Your task to perform on an android device: Open the Dmart Ready app ,go to the shopping cart and view the total cost of added items.
Image 0: 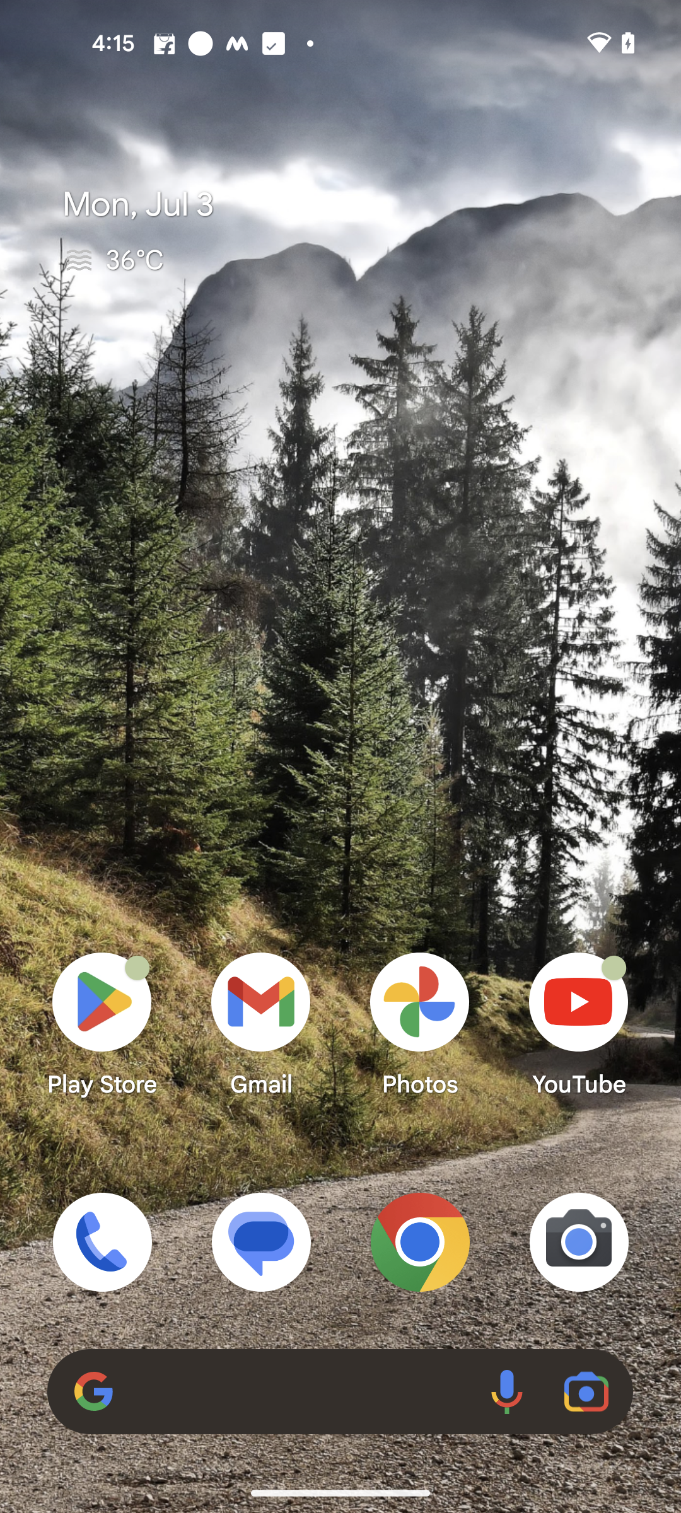
Open the Dmart ready app.
Step 0: open app "DMart Ready"
Image 1: 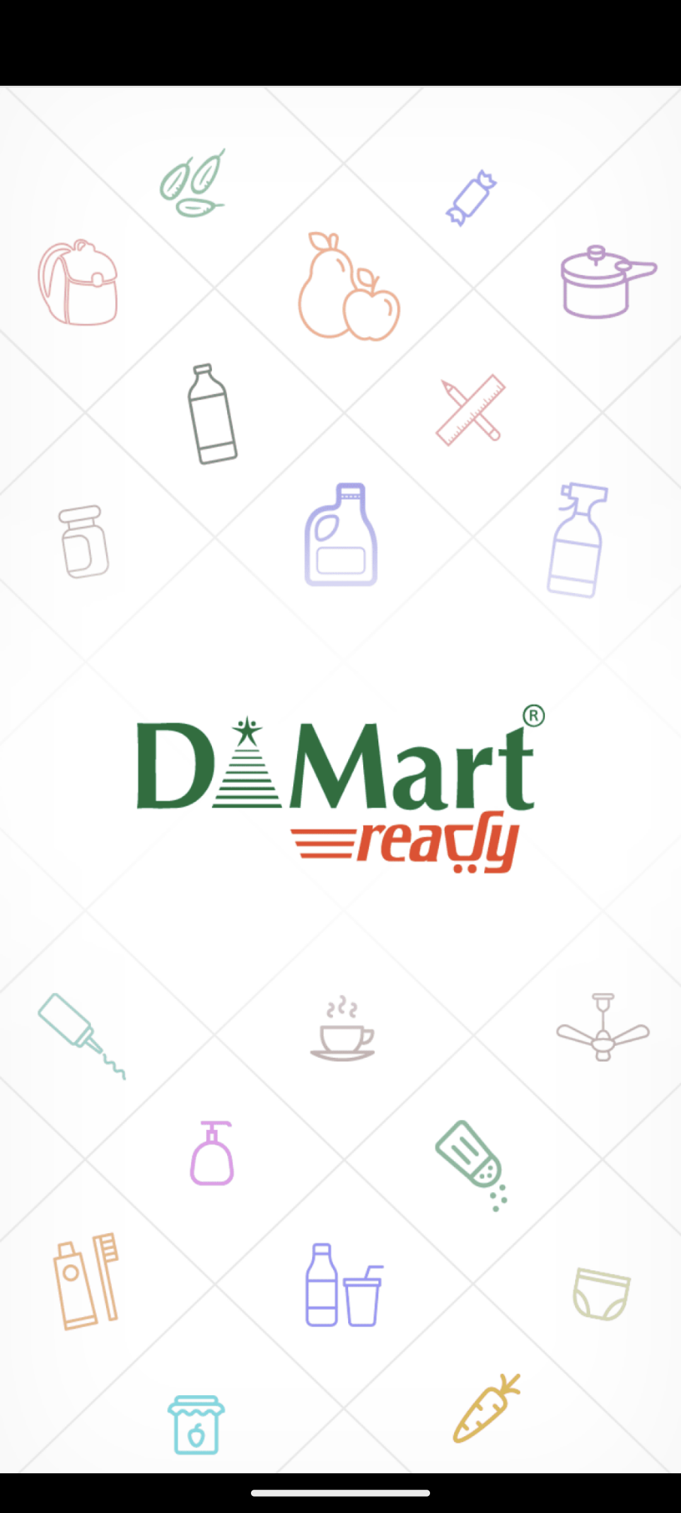
Open the Dmart ready app.
Step 1: wait
Image 2: 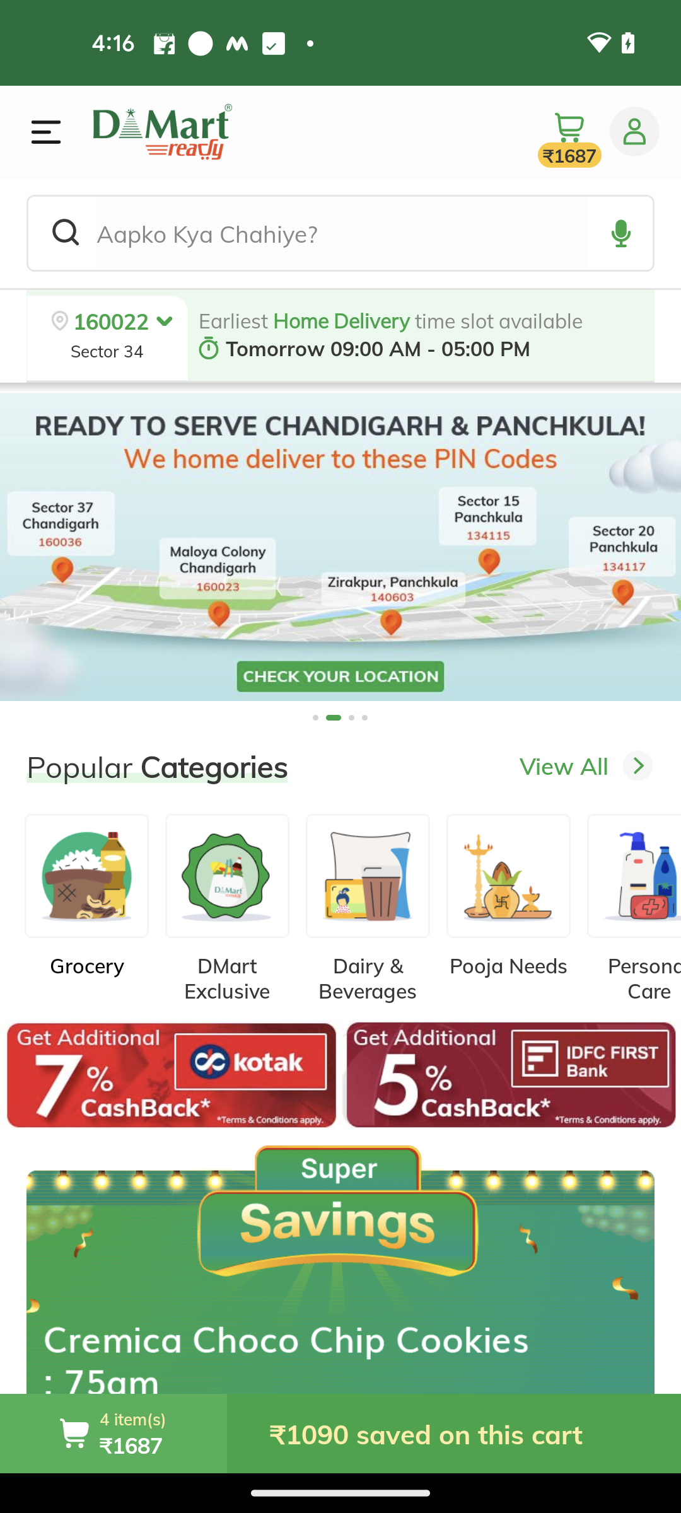
Click on the Cart icon at the top of the screen to view the added items and total cost.
Step 2: click (557, 137)